Your task to perform on an android device: The Pinaka Drill machine 10LR  looks good. View the details of the  Pinaka Drill machine 10LR  in the Shopsy app
Image 0: 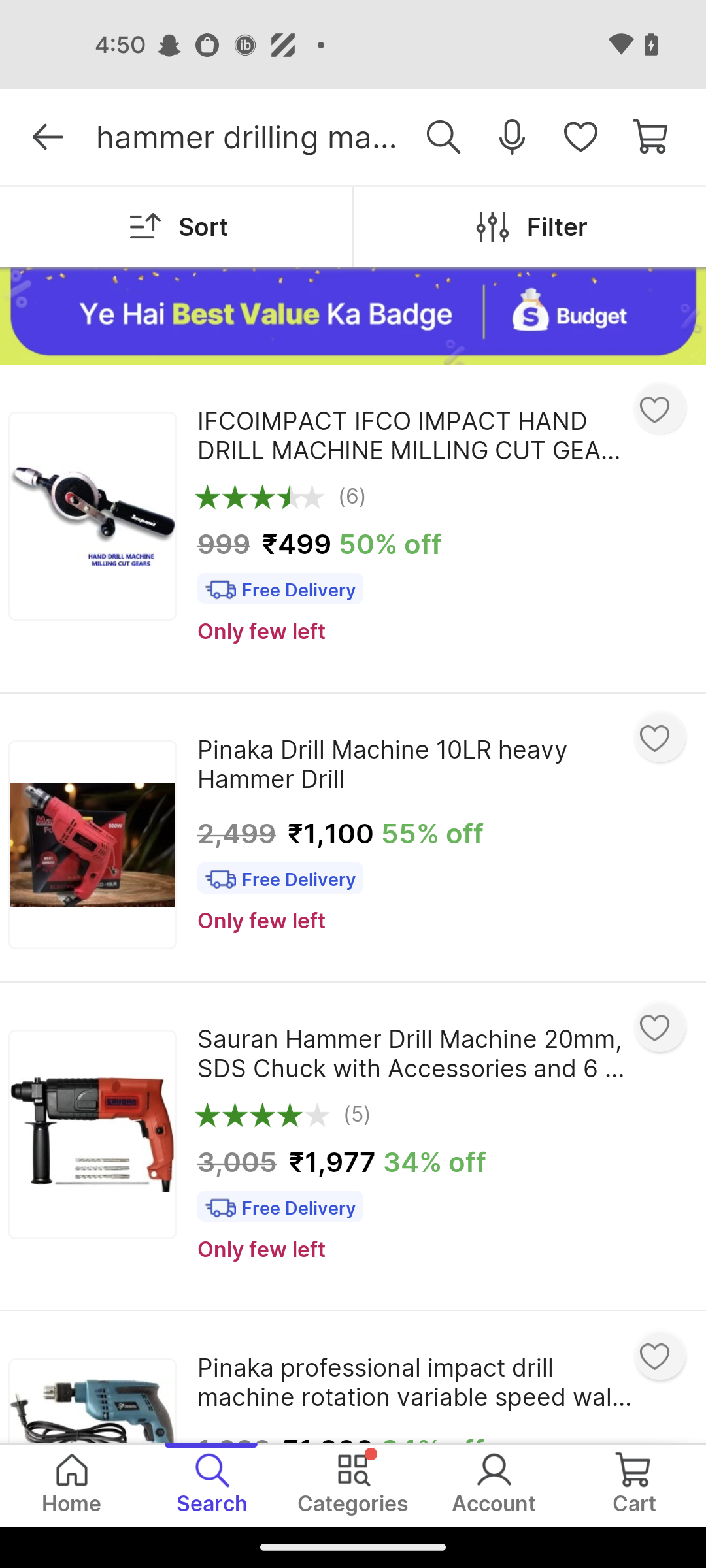
Click on the Pinaka Drill machine 10LR 
Step 0: click (331, 833)